Your task to perform on an android device: In the HealthifyMe app, track swimming freestyle activity for 40 minutes.
Image 0: 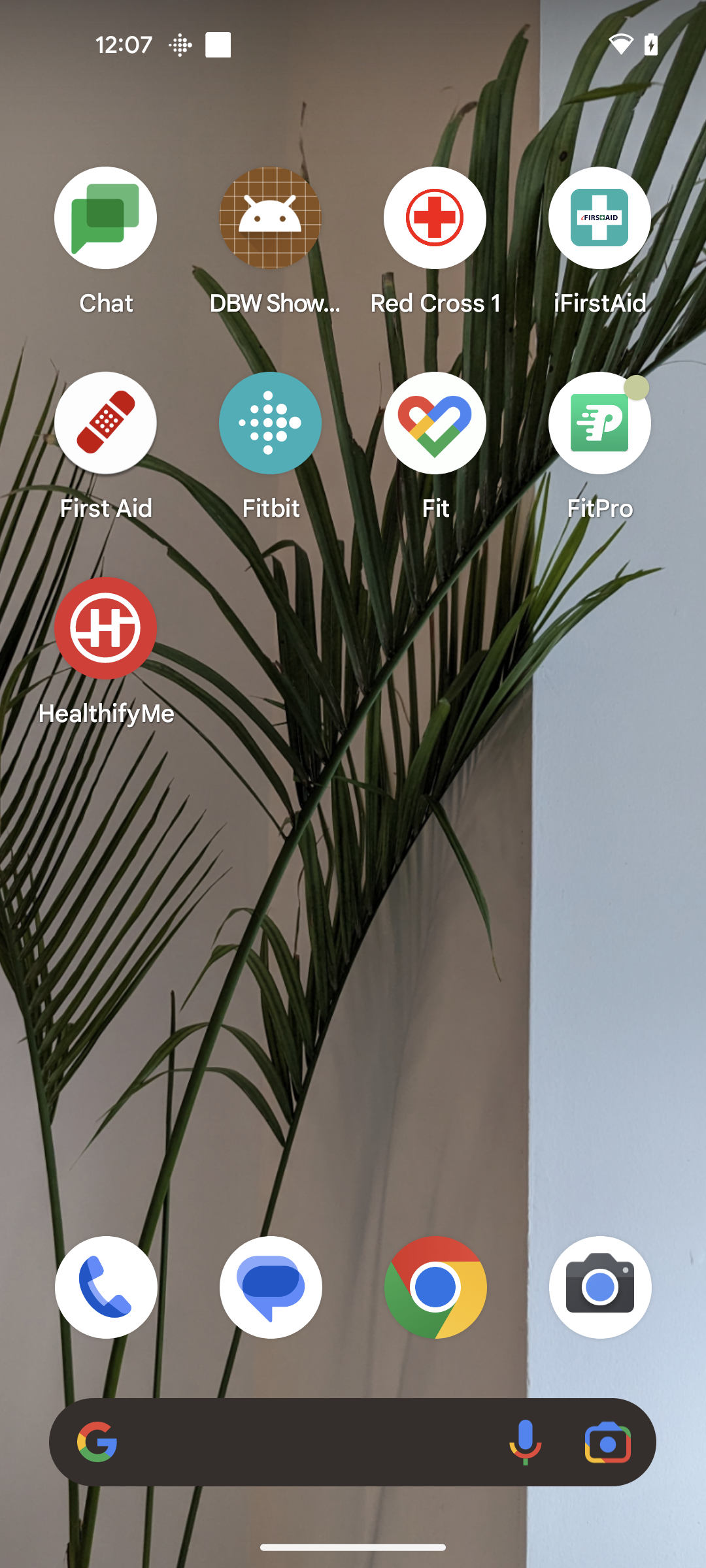
Open the Healthifyme app
Step 0: open app "HealthifyMe"
Image 1: 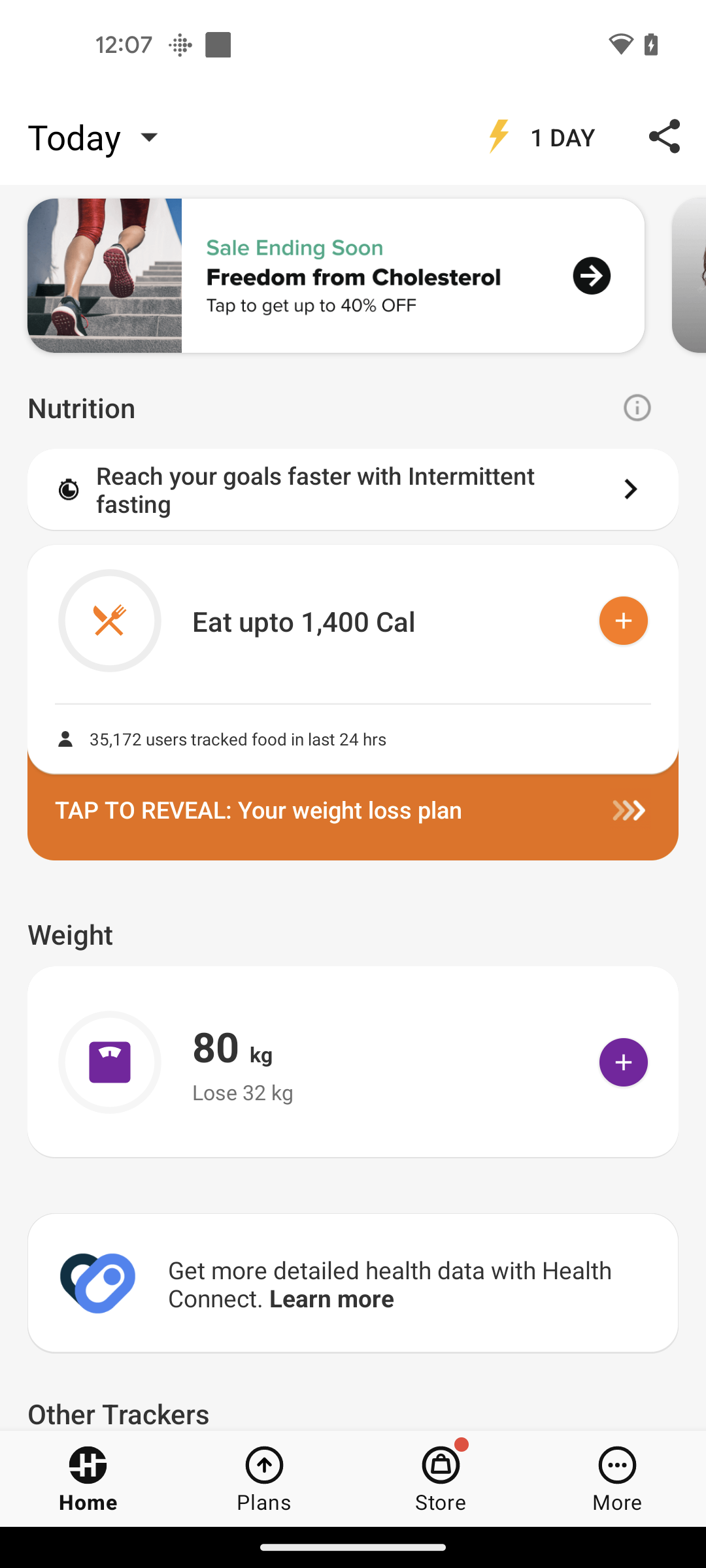
Tap on the more option icon at the bottom right corner of the screen
Step 1: click (618, 1478)
Image 2: 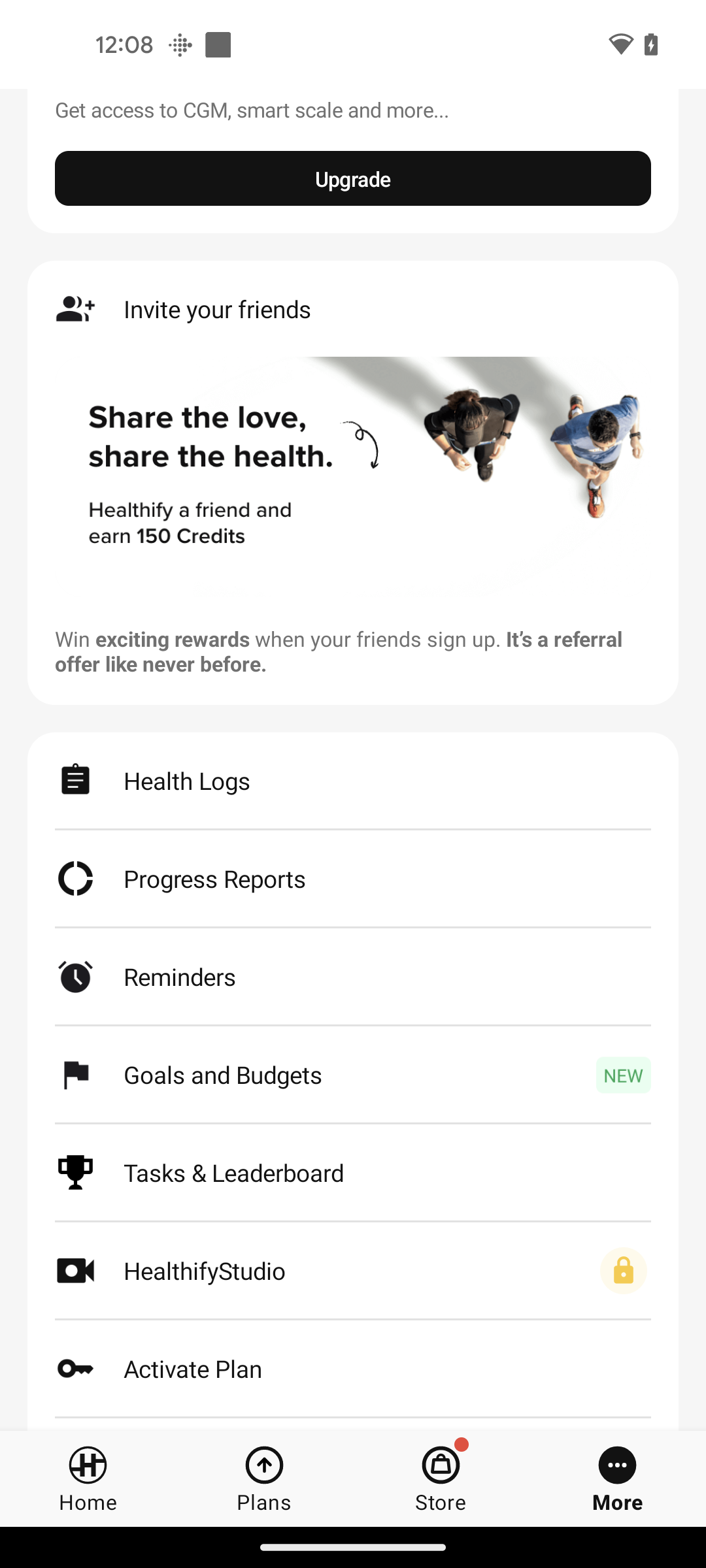
Tap on the Tasks & Leaderboard option
Step 2: click (353, 1172)
Image 3: 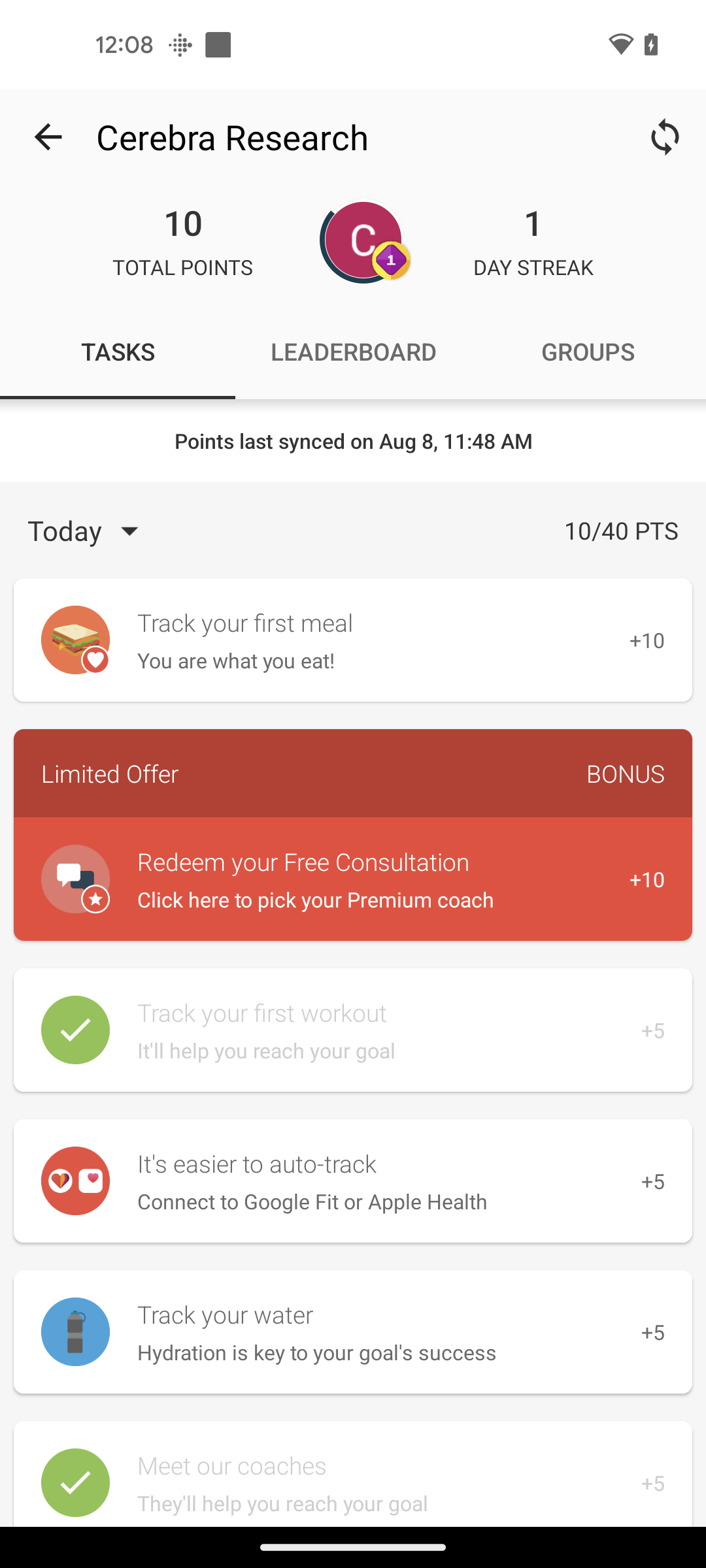
Tap on the track your first workout option
Step 3: click (373, 1030)
Image 4: 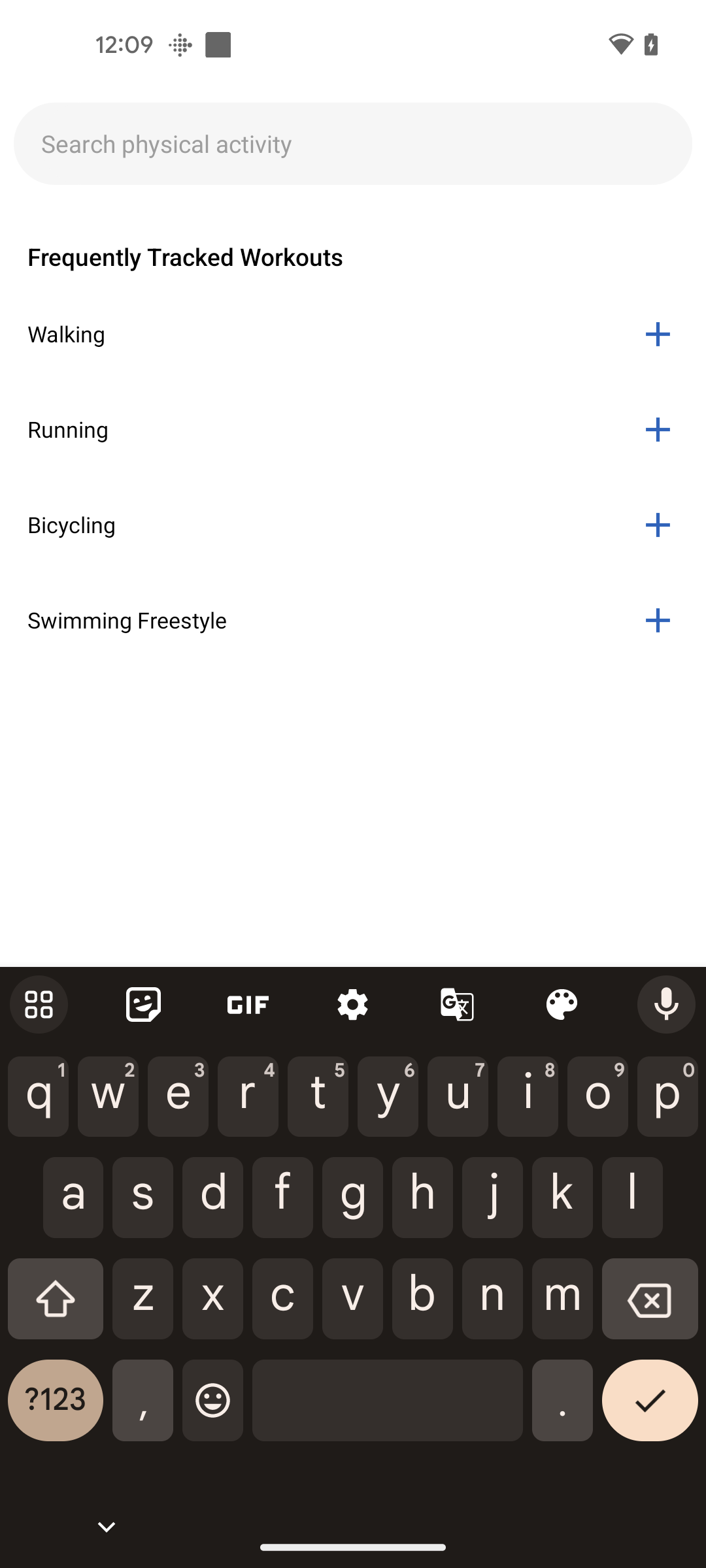
Tap on the plus icon of swimming freestyle
Step 4: click (353, 620)
Image 5: 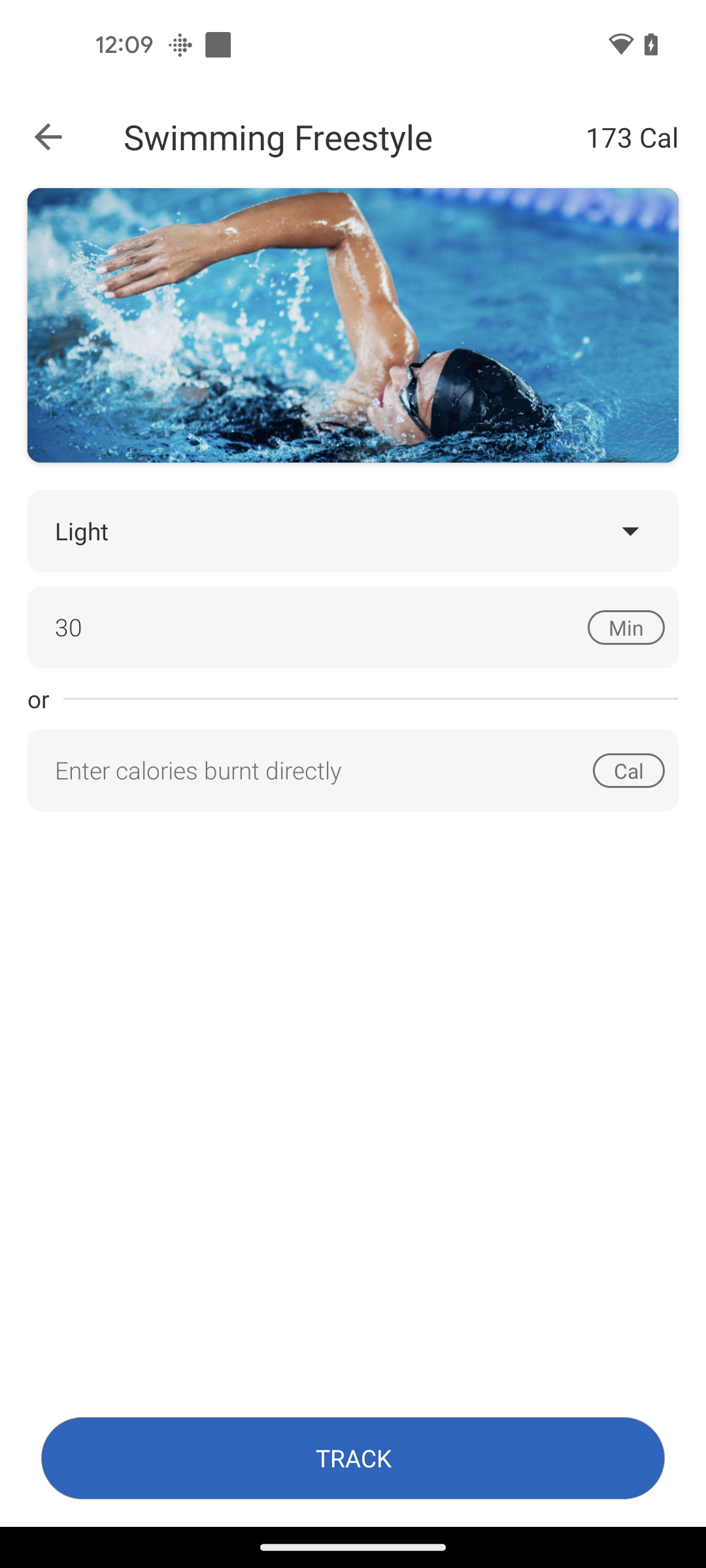
Tap on the minutes search bar
Step 5: click (353, 627)
Image 7: 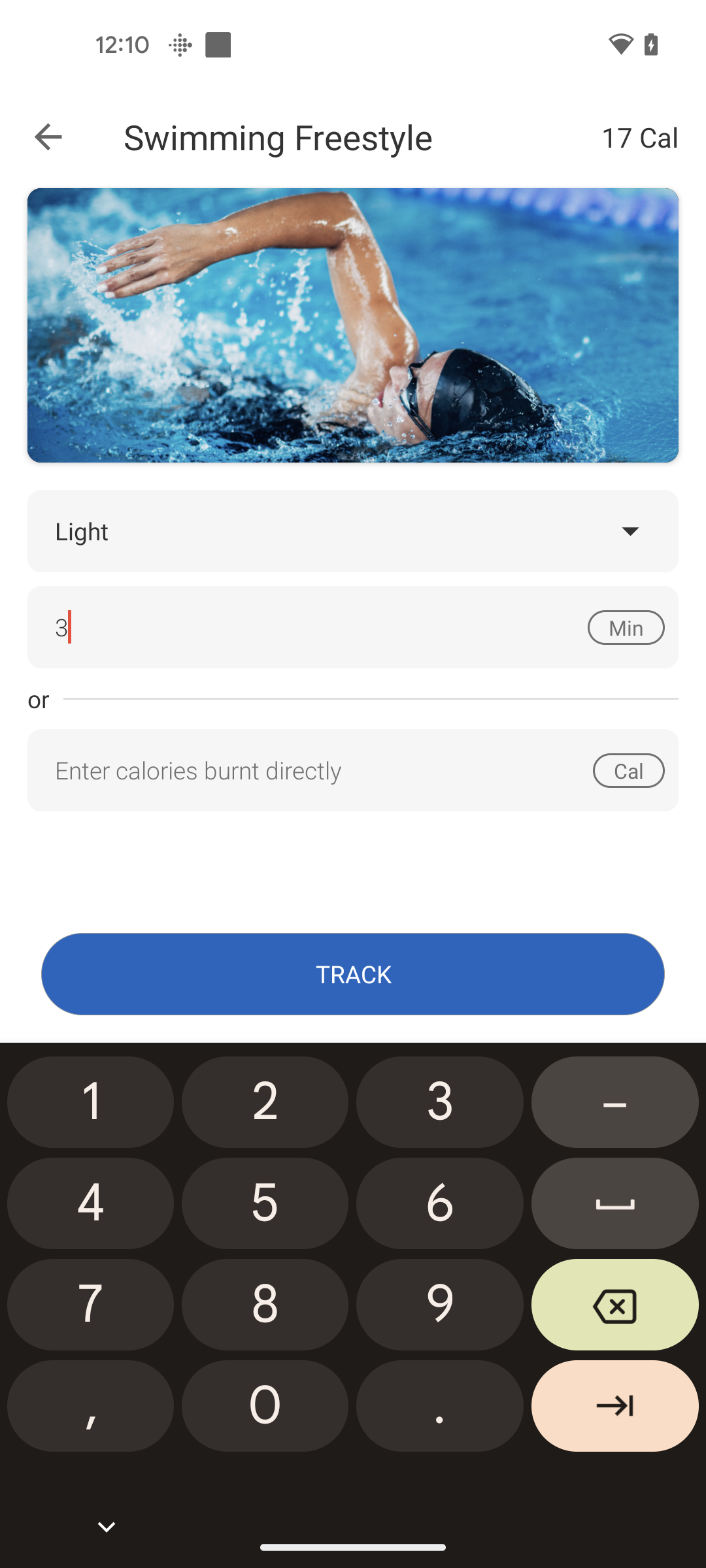
Tap on the delete button to clear the text
Step 7: click (615, 1309)
Image 9: 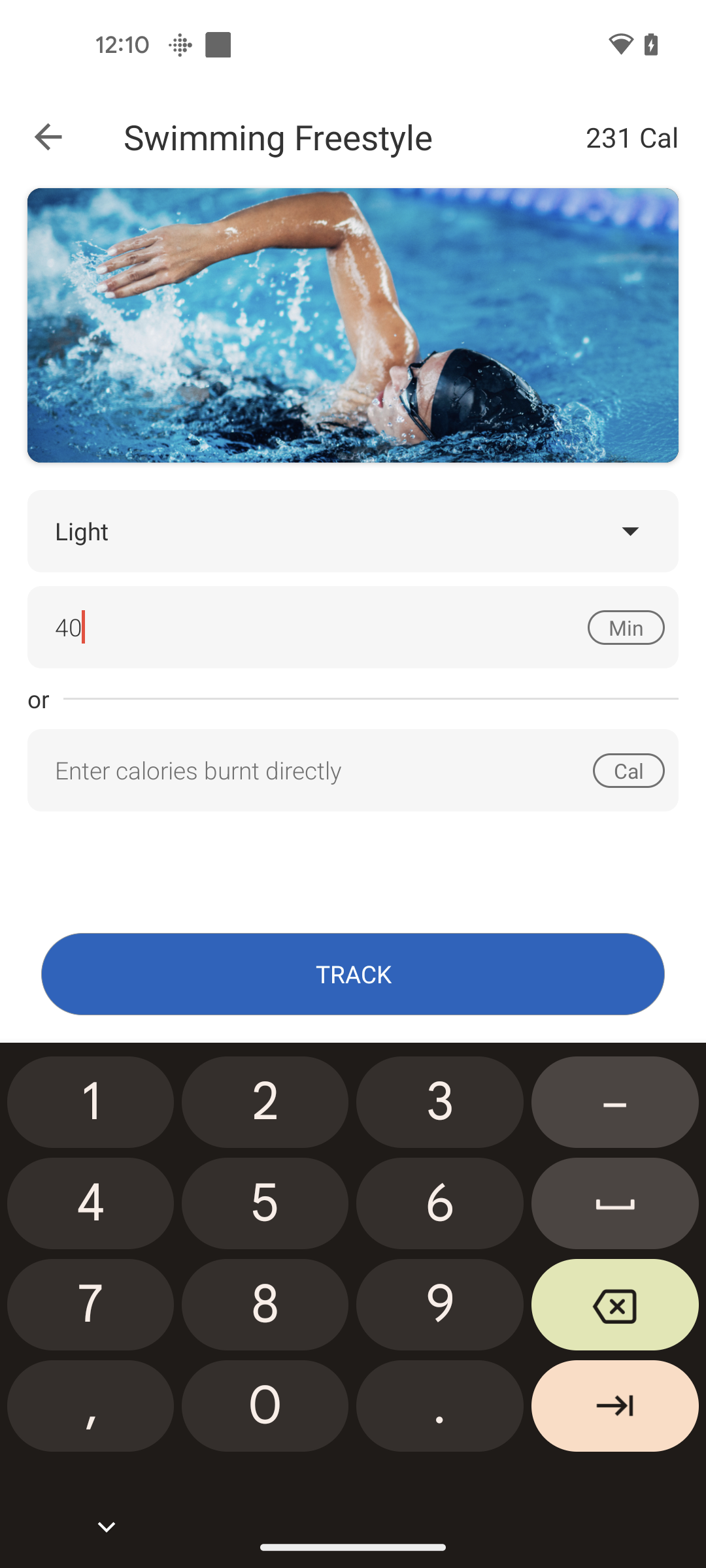
Tap on the track button
Step 9: click (352, 974)